Your task to perform on an android device: I am finding Levi's 511 Mens Slim jeans to be suitable for my father, but I am comparing the price of a similar product so as to get the best deal in the Etsy app.
Image 0: 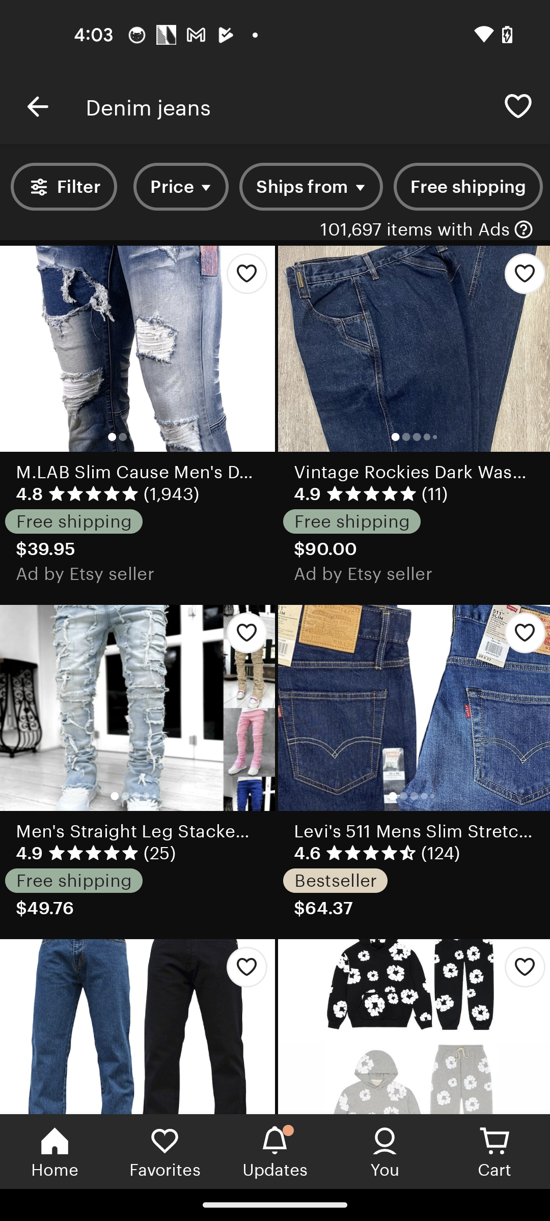
Click on the Levi's 511 Mens Slim jeans
Step 0: click (420, 734)
Image 1: 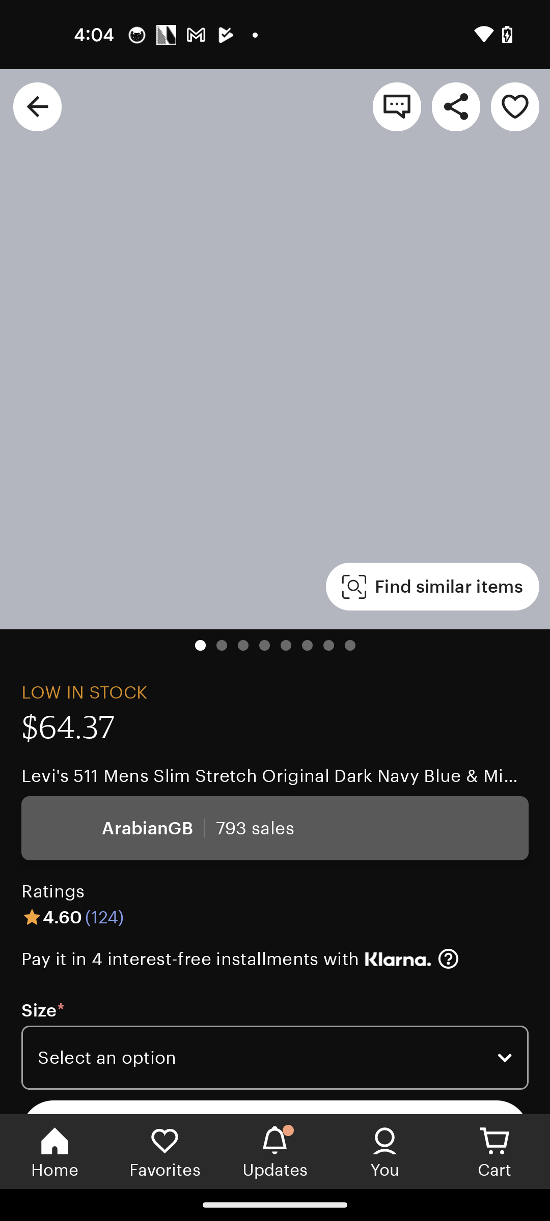
Click on the Levi's 511 Mens Slim jeans
Step 1: wait
Image 2: 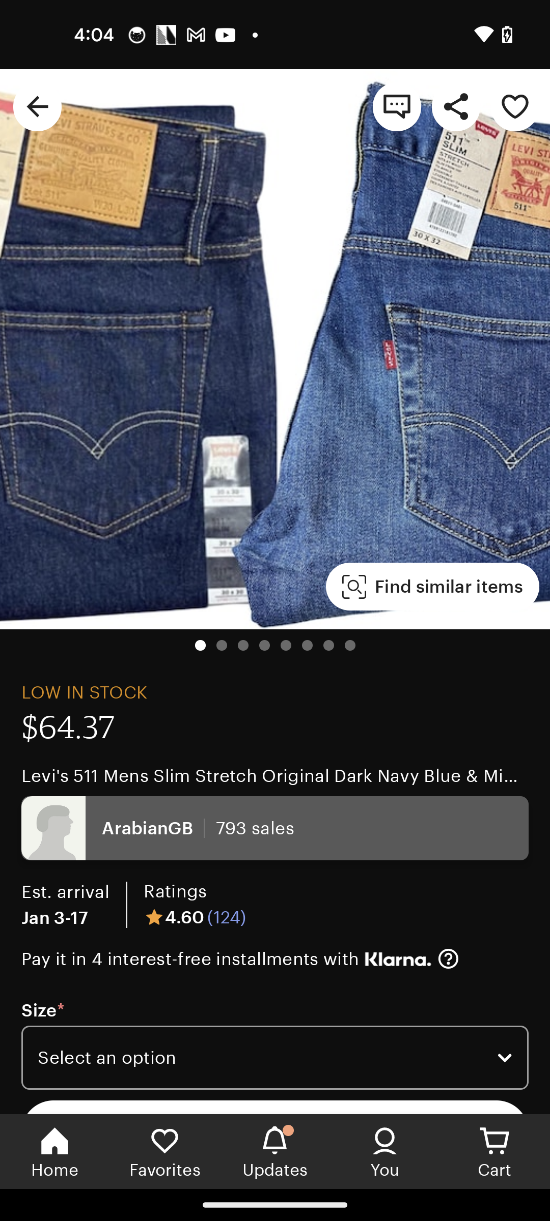
Swipe up for the similar product
Step 2: scroll down
Image 3: 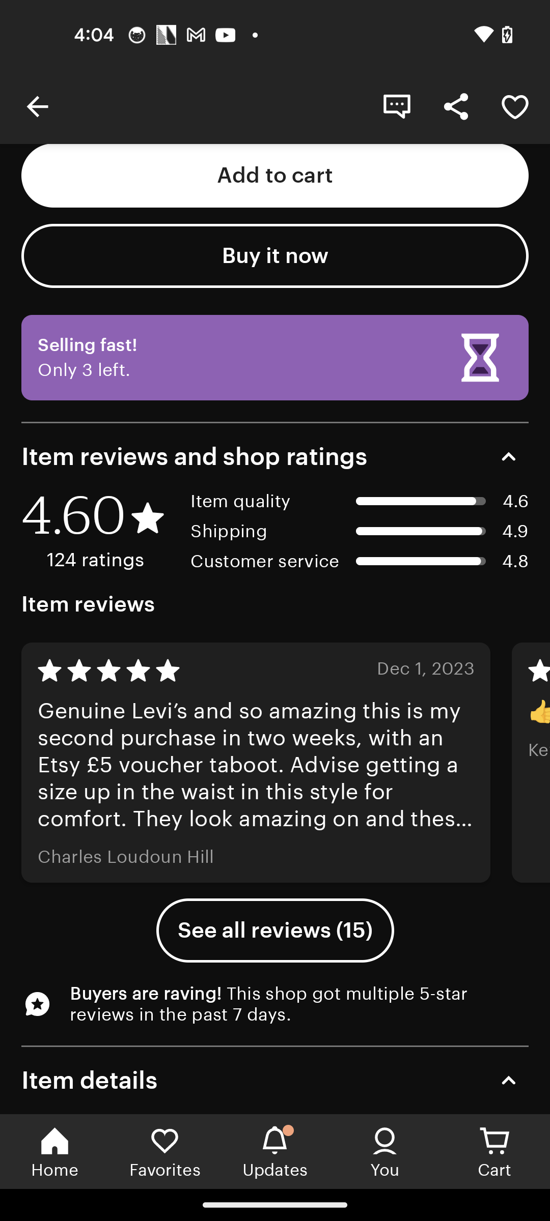
Swipe up for the similar product
Step 3: scroll down
Image 4: 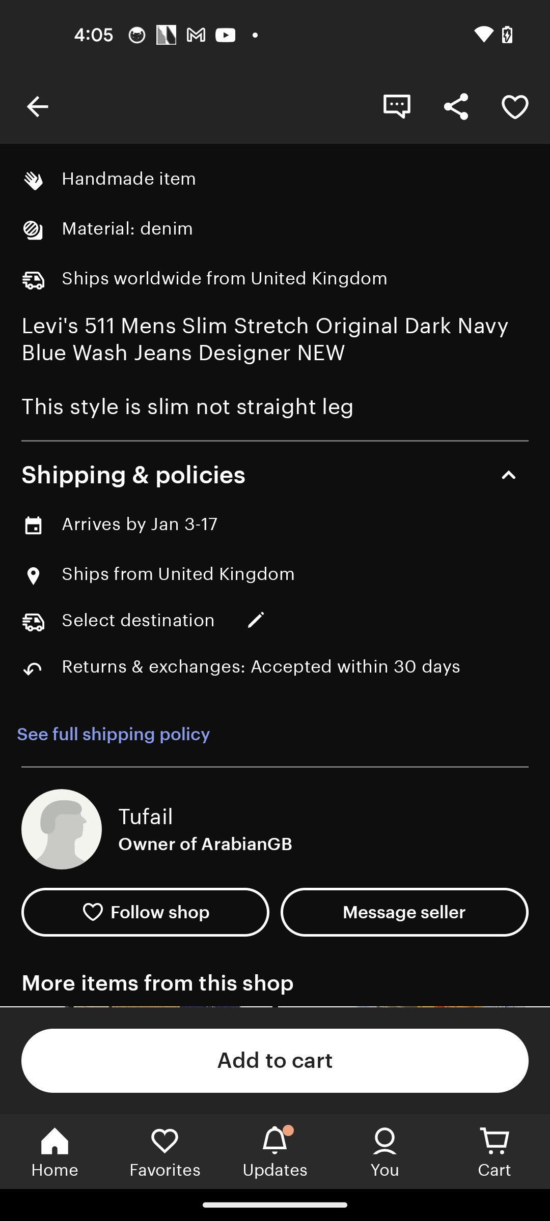
Swipe up for the similar product
Step 4: scroll down
Image 5: 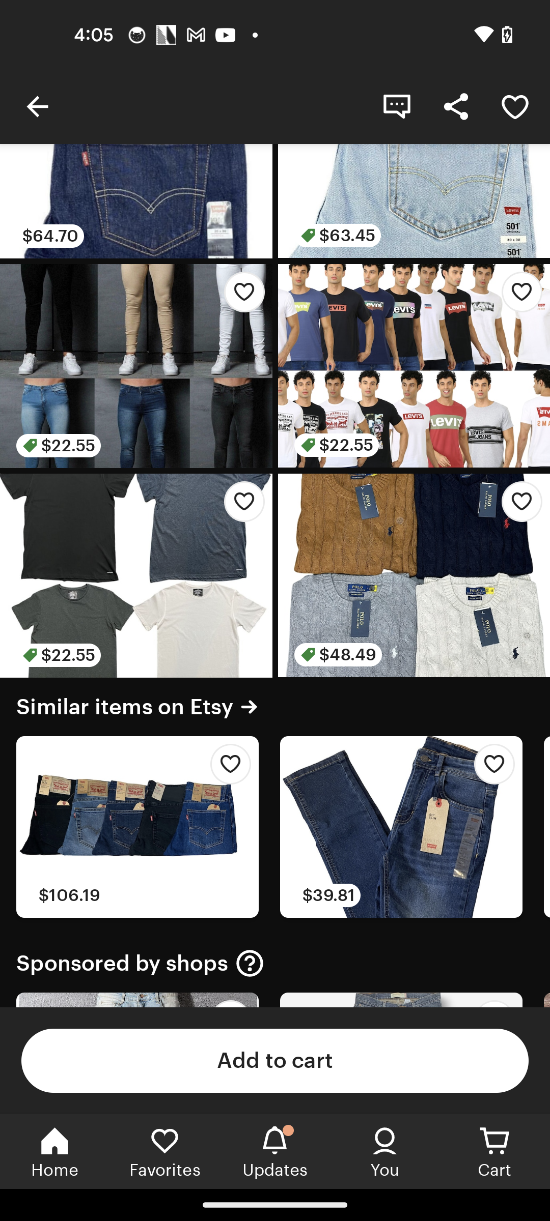
Swipe left the similar product for the price comparison
Step 5: scroll right
Image 6: 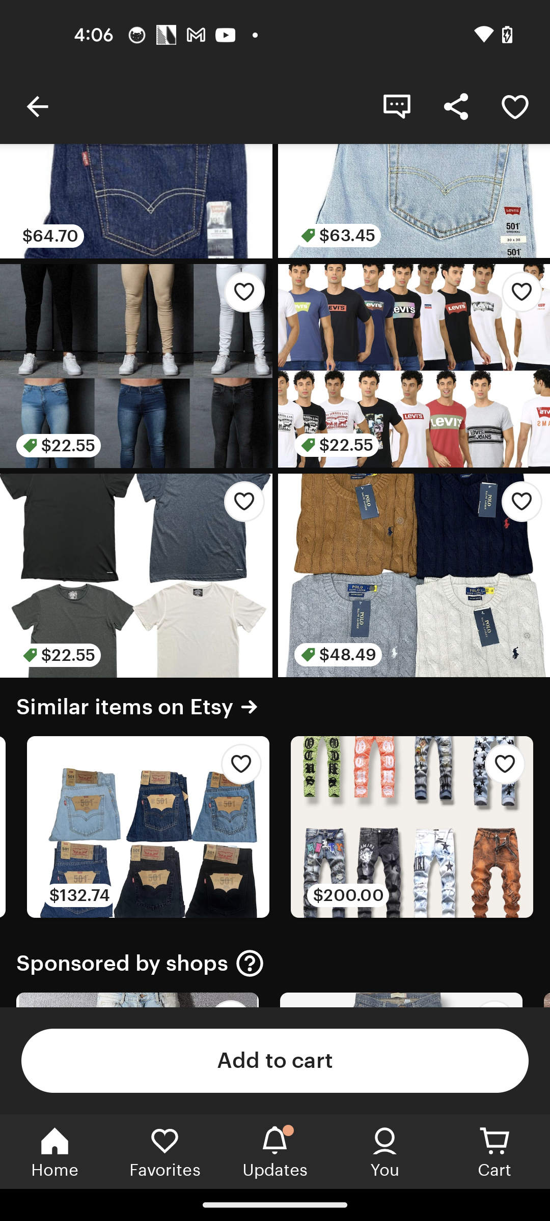
Swipe left the similar product for the price comparison
Step 6: scroll right
Image 7: 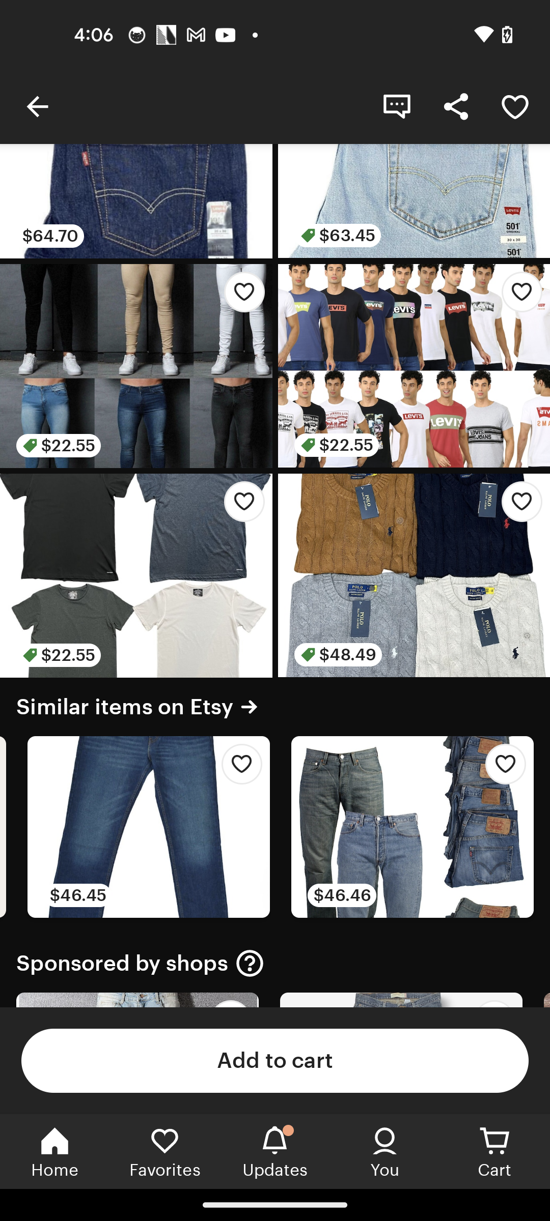
Swipe left the similar product for the price comparison
Step 7: scroll right
Image 8: 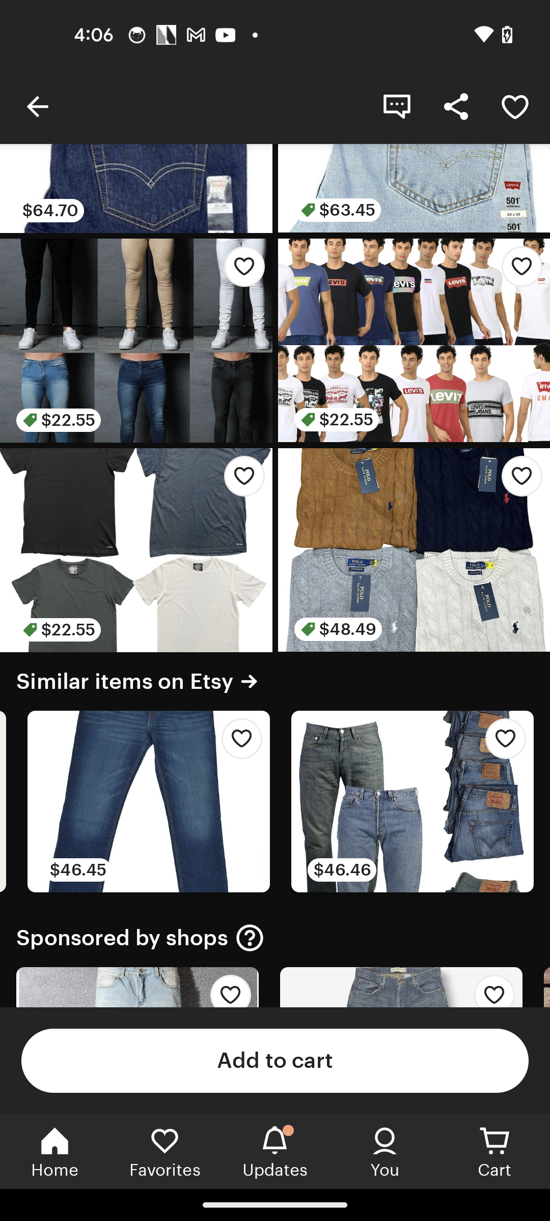
Swipe left the similar product for the price comparison
Step 8: scroll right